Your task to perform on an android device: Set the event notification for the cycling event one day before the event.
Image 0: 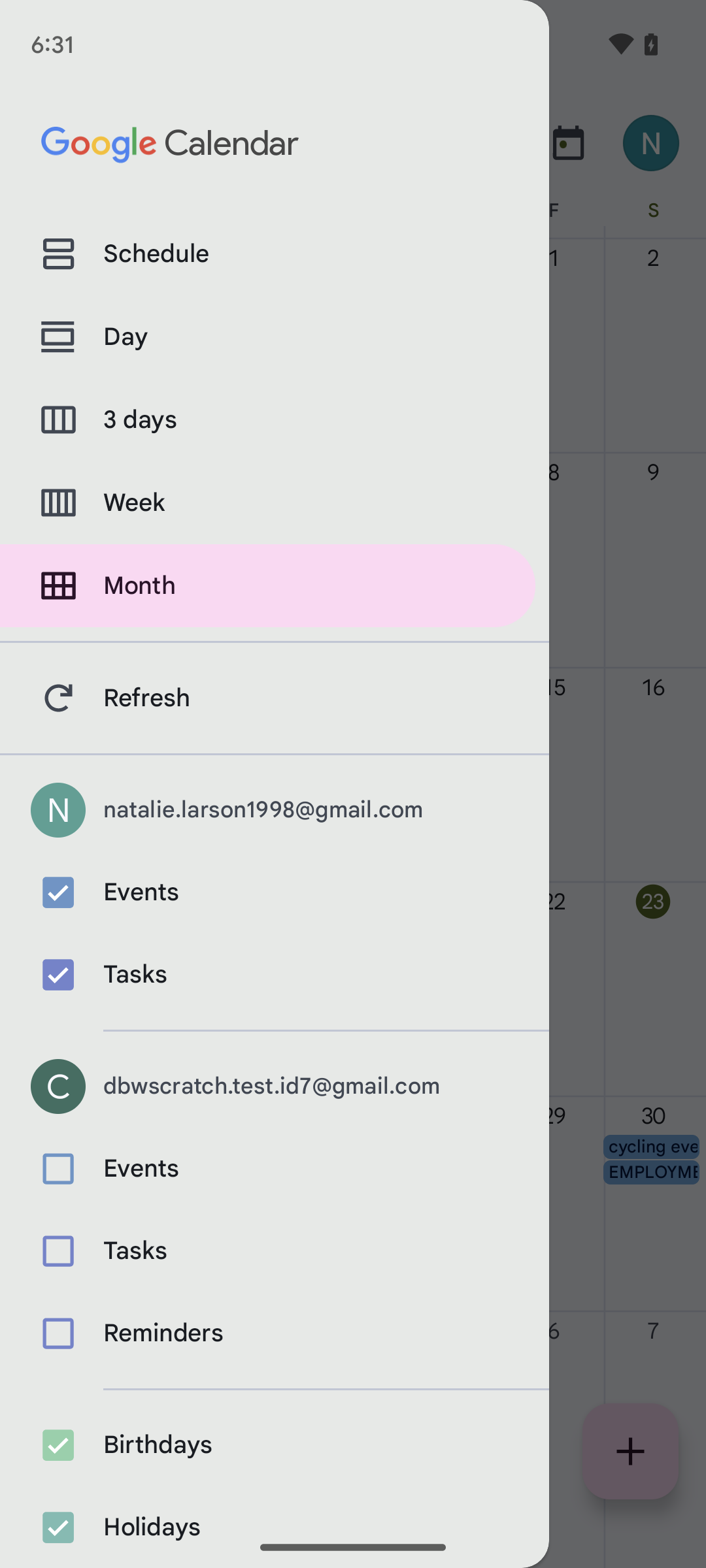
Click on the Schedule tab.
Step 0: click (254, 346)
Image 1: 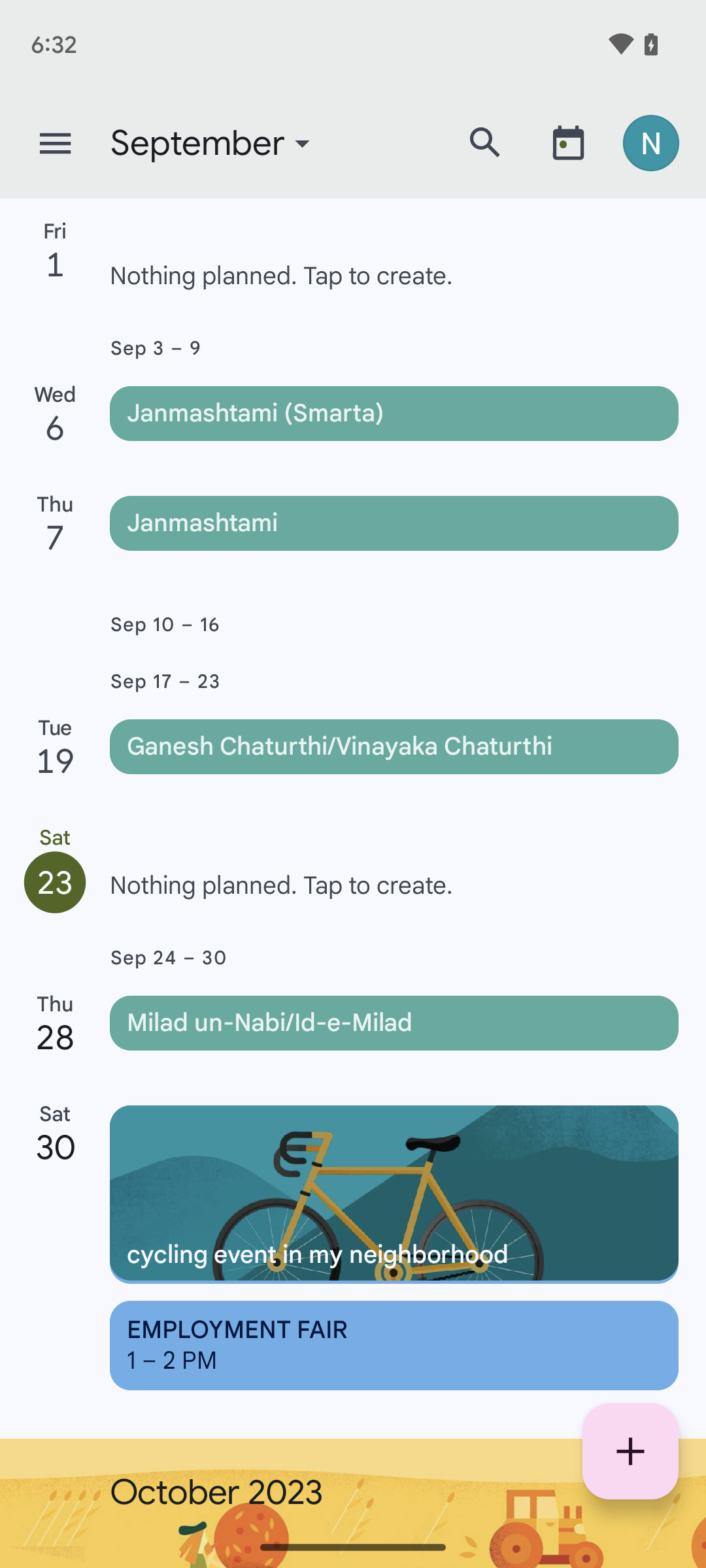
Click on the cycling event in my neighborhood.
Step 1: click (394, 1194)
Image 3: 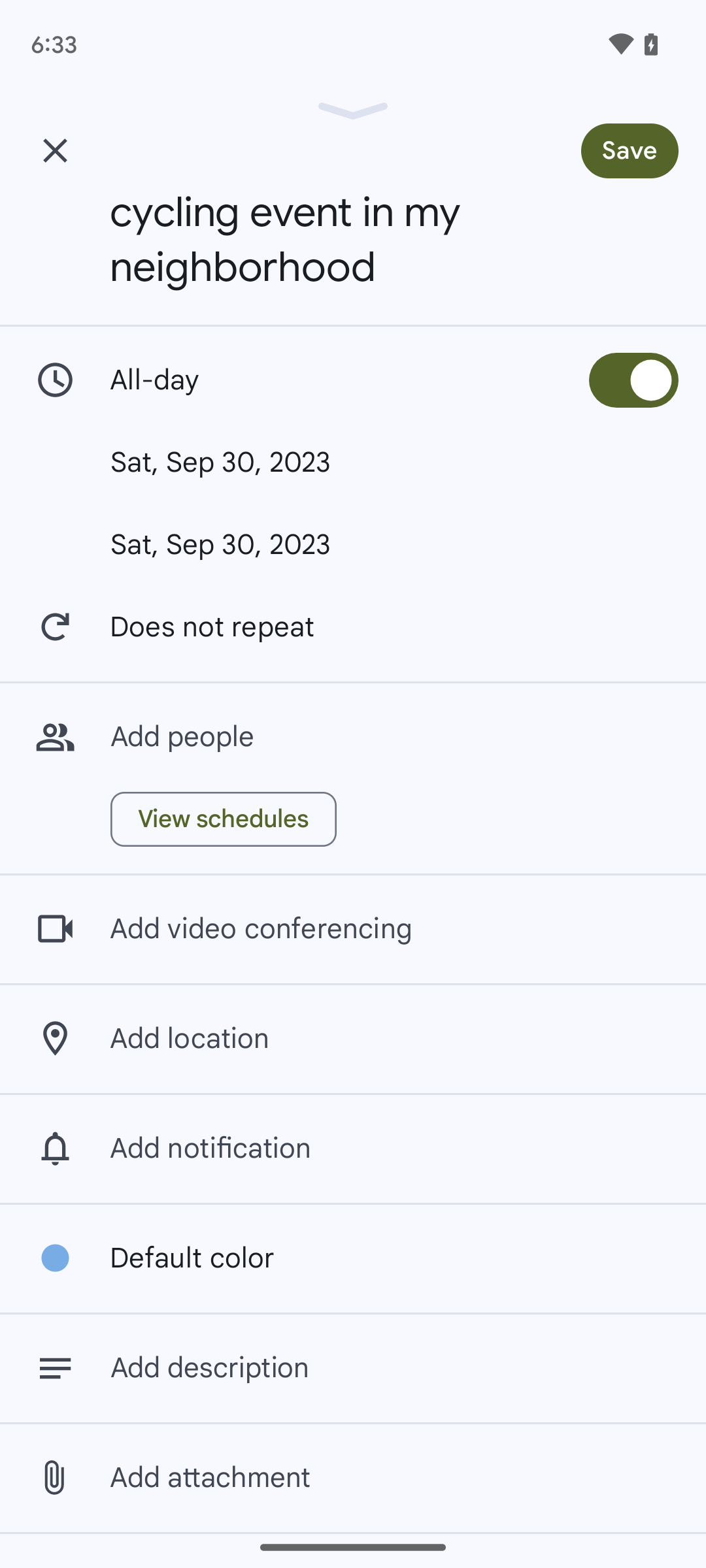
Click on the add notification tab.
Step 3: click (354, 1147)
Image 6: 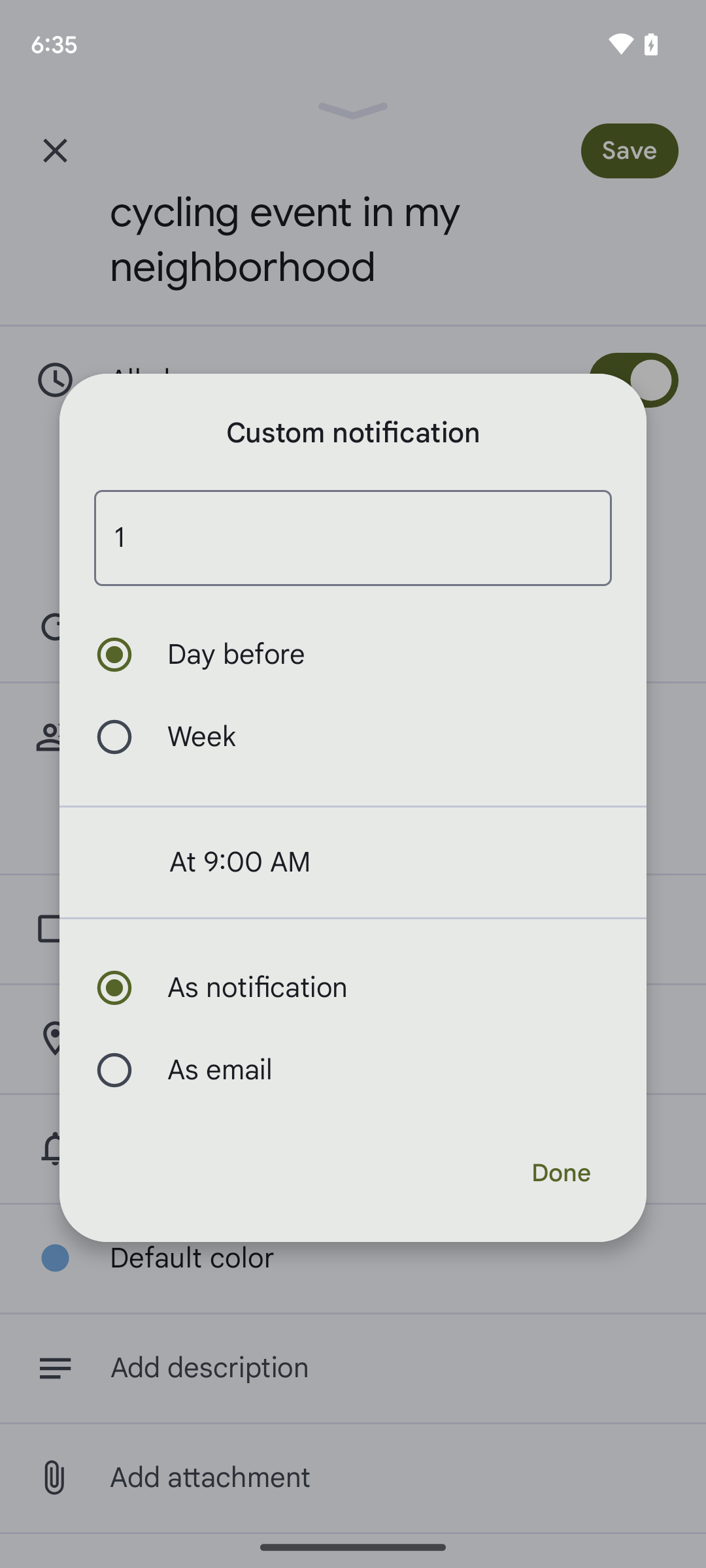
Click on the Done.
Step 6: click (560, 1173)
Image 7: 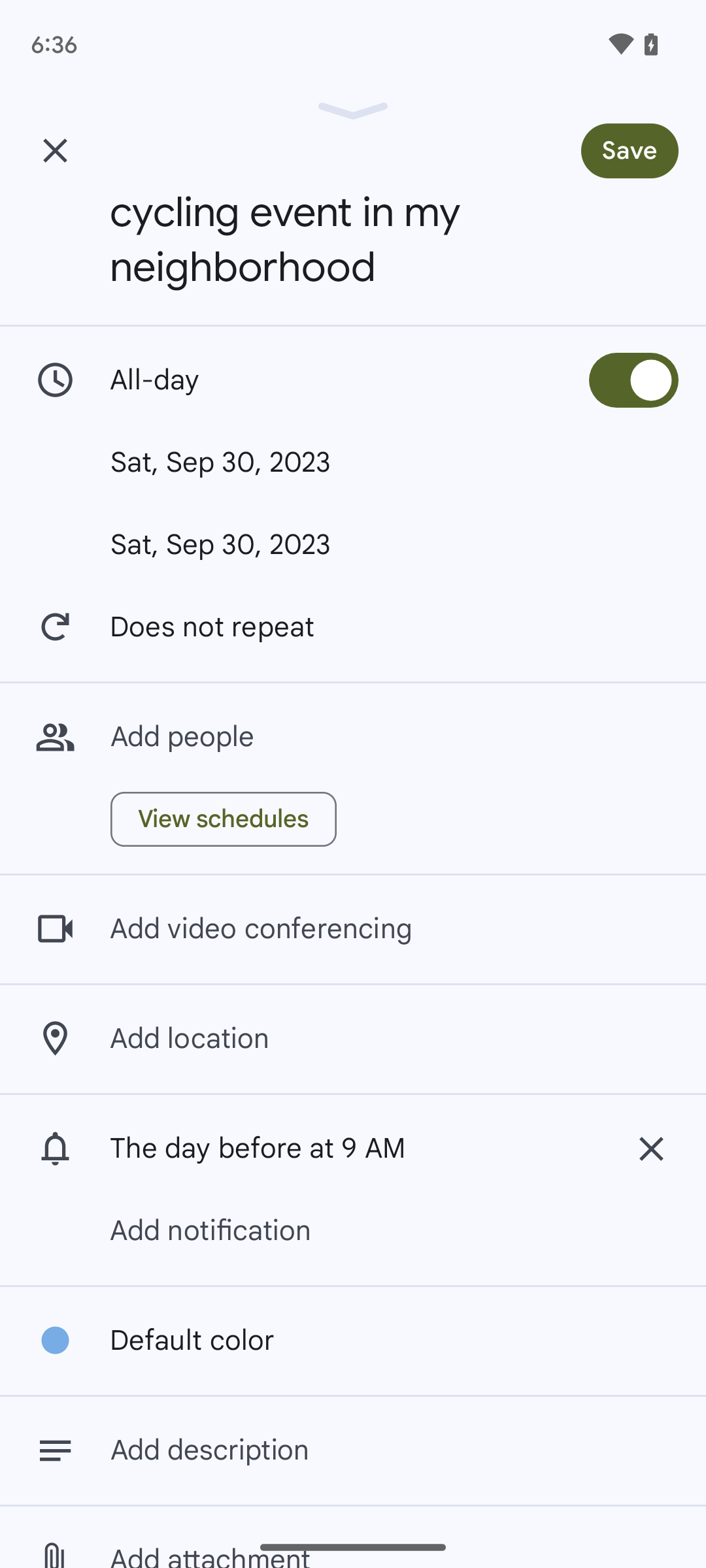
Click on the save icon at the top-right side of the screen.
Step 7: click (658, 142)